Your task to perform on an android device: In the pdffiller app , open the ds 11 form .
Image 0: 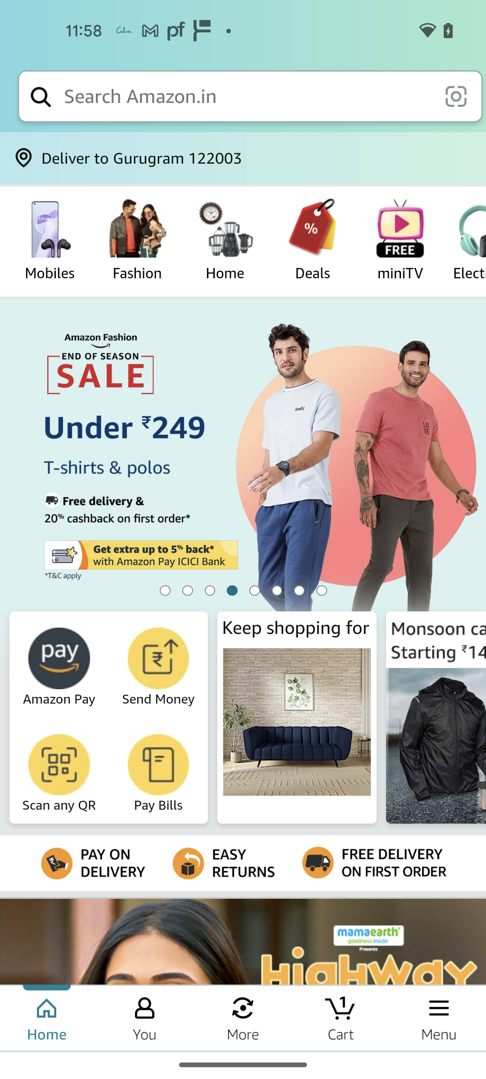
Open the Pdffiller app
Step 0: open app "pdfFiller"
Image 1: 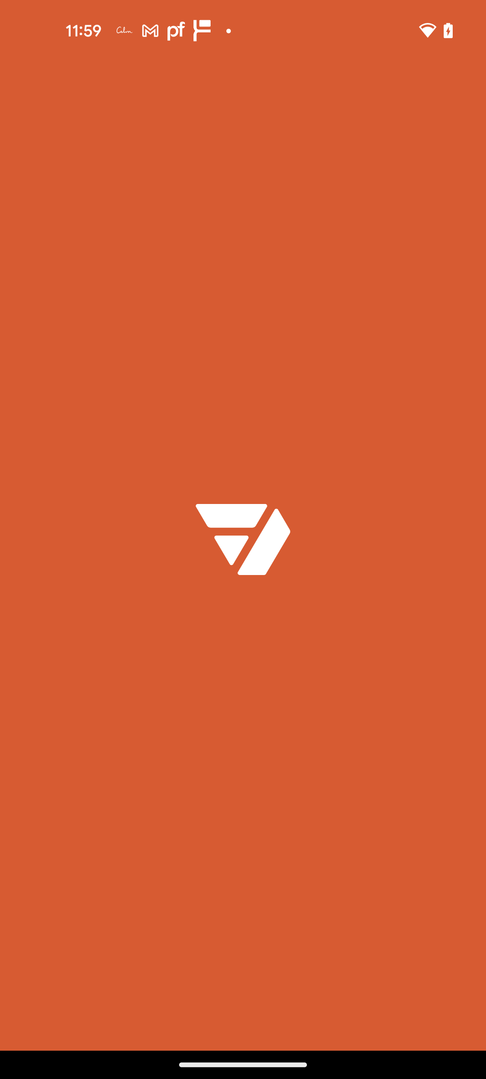
Open the Pdffiller app
Step 1: wait
Image 2: 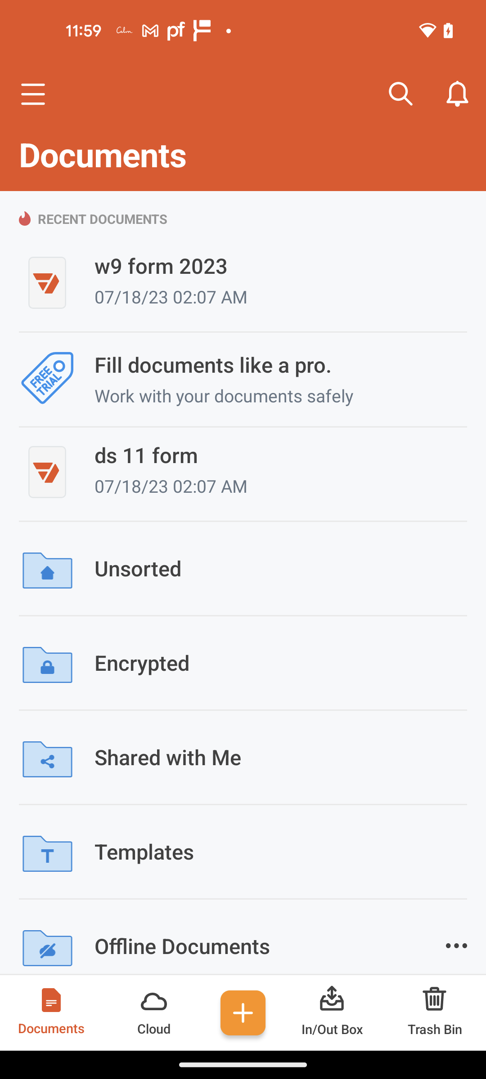
Click on the ds 11 form
Step 2: click (282, 455)
Image 3: 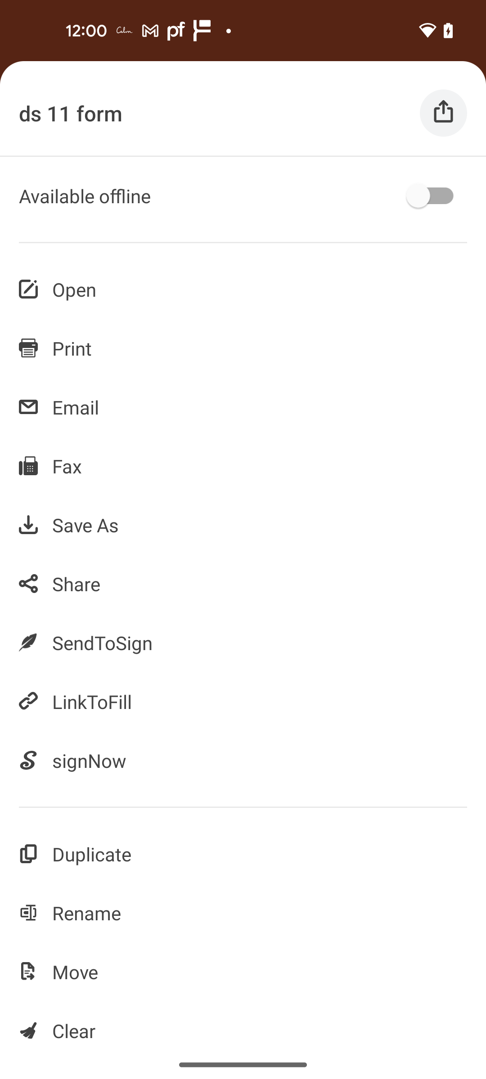
Click on the Open option
Step 3: click (269, 289)
Image 4: 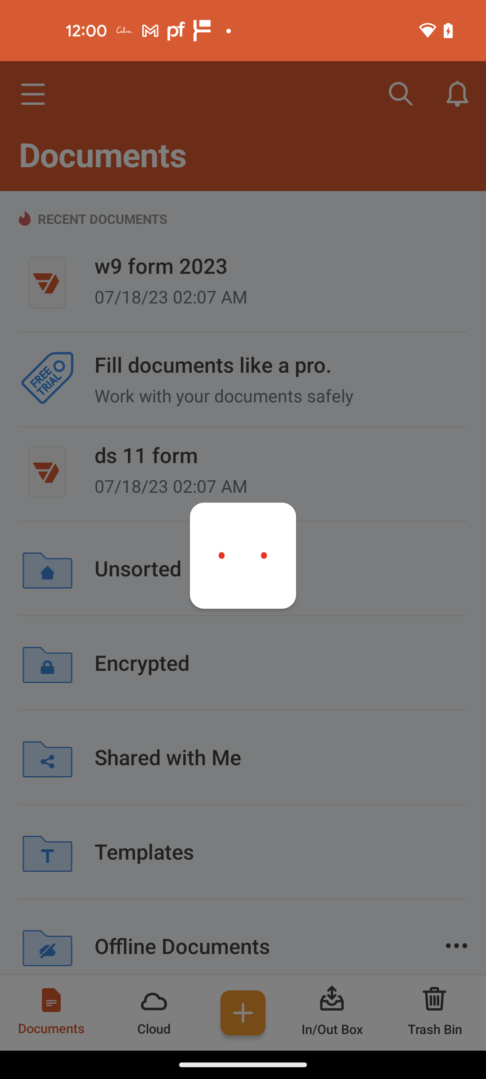
Click on the Open option
Step 4: wait